Your task to perform on an android device: Watch the video I want to Break free by queen in the background
Image 0: 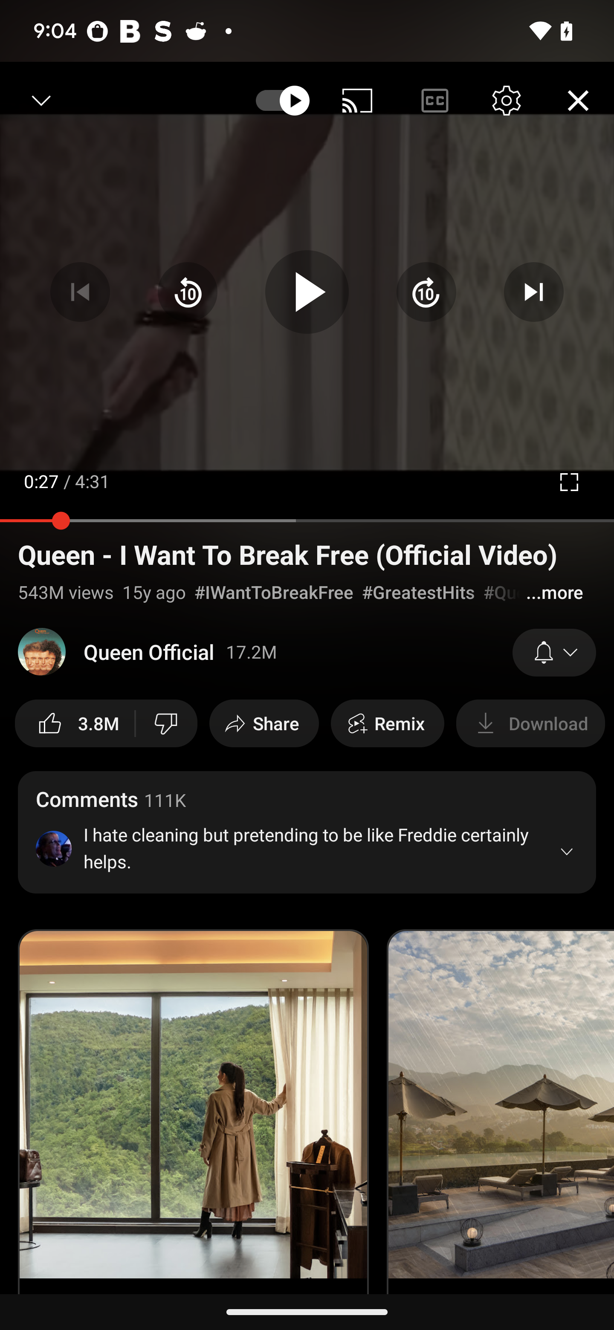
play the current video
Step 0: click (307, 292)
Image 1: 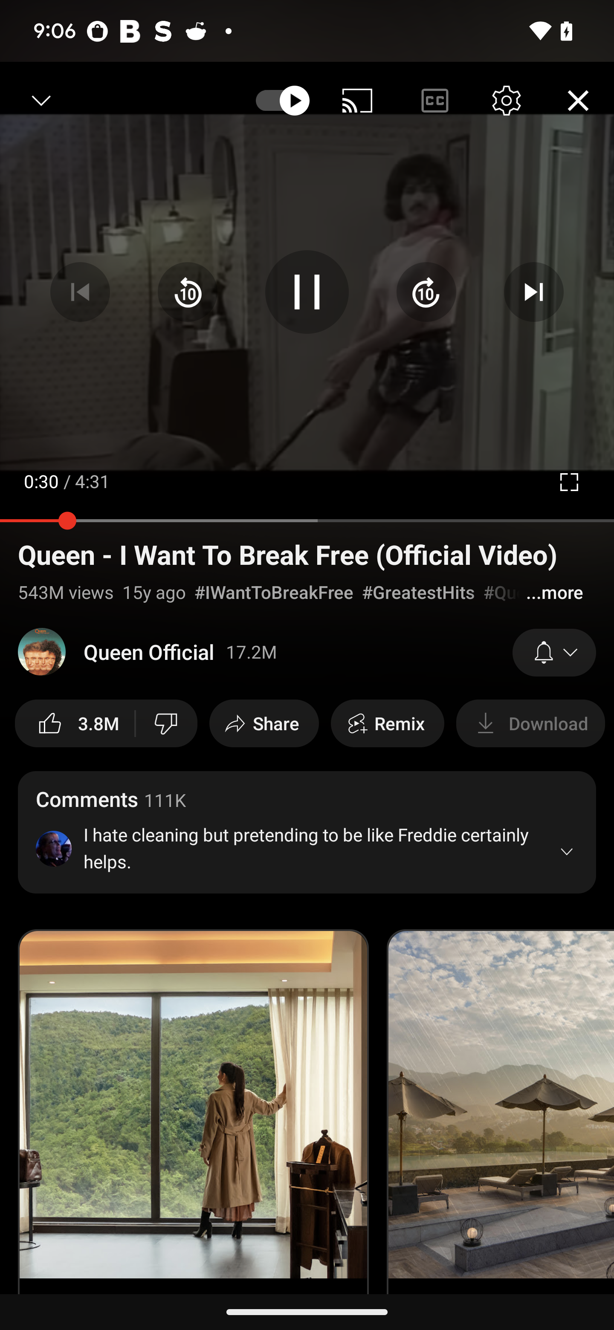
Click on the minimize button 
Step 1: click (42, 101)